Your task to perform on an android device: Restore the deleted Riviera Maya snapshot from the trash in the Google Drive app.
Image 0: 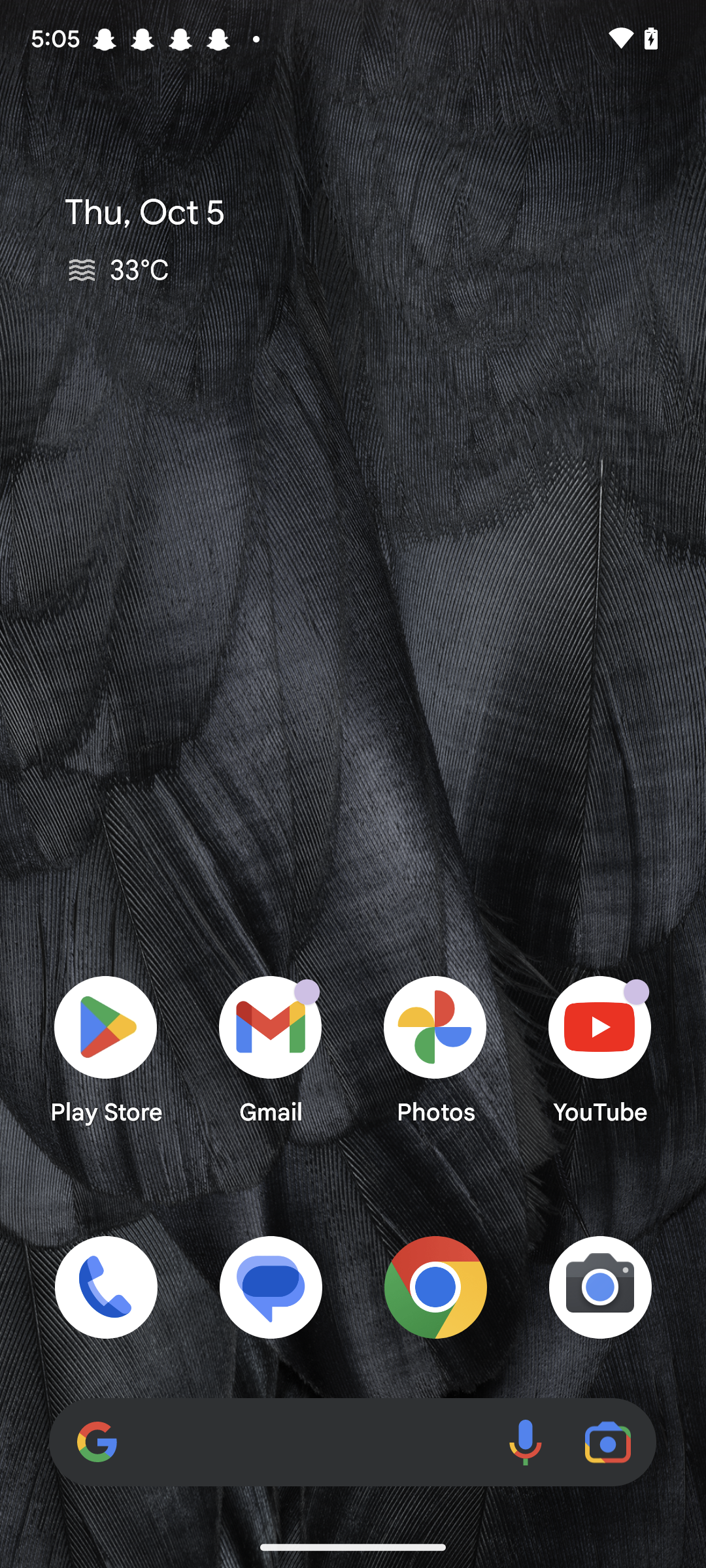
Open the Google Drive app.
Step 0: open app "Drive"
Image 1: 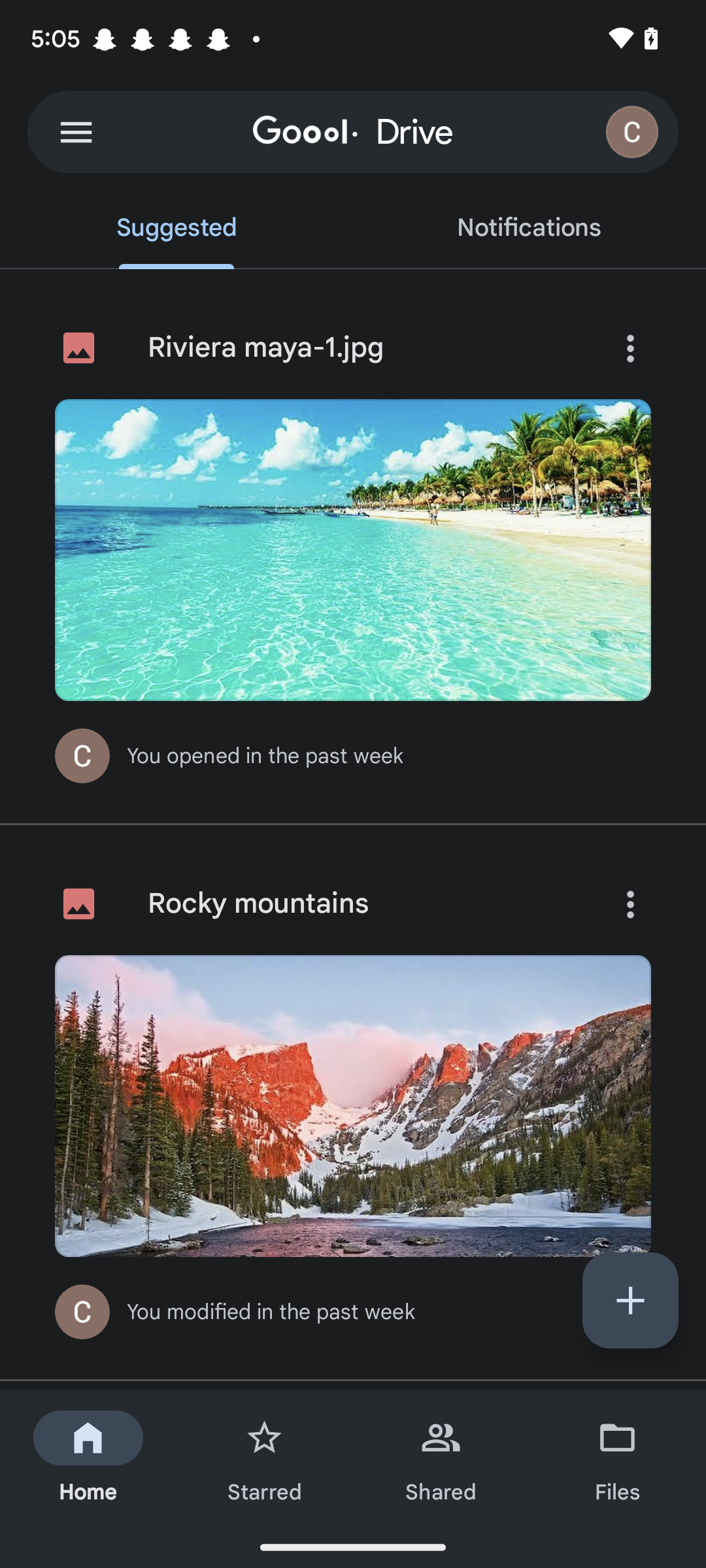
Click on the menu icon at the top left corner of the screen
Step 1: click (76, 131)
Image 2: 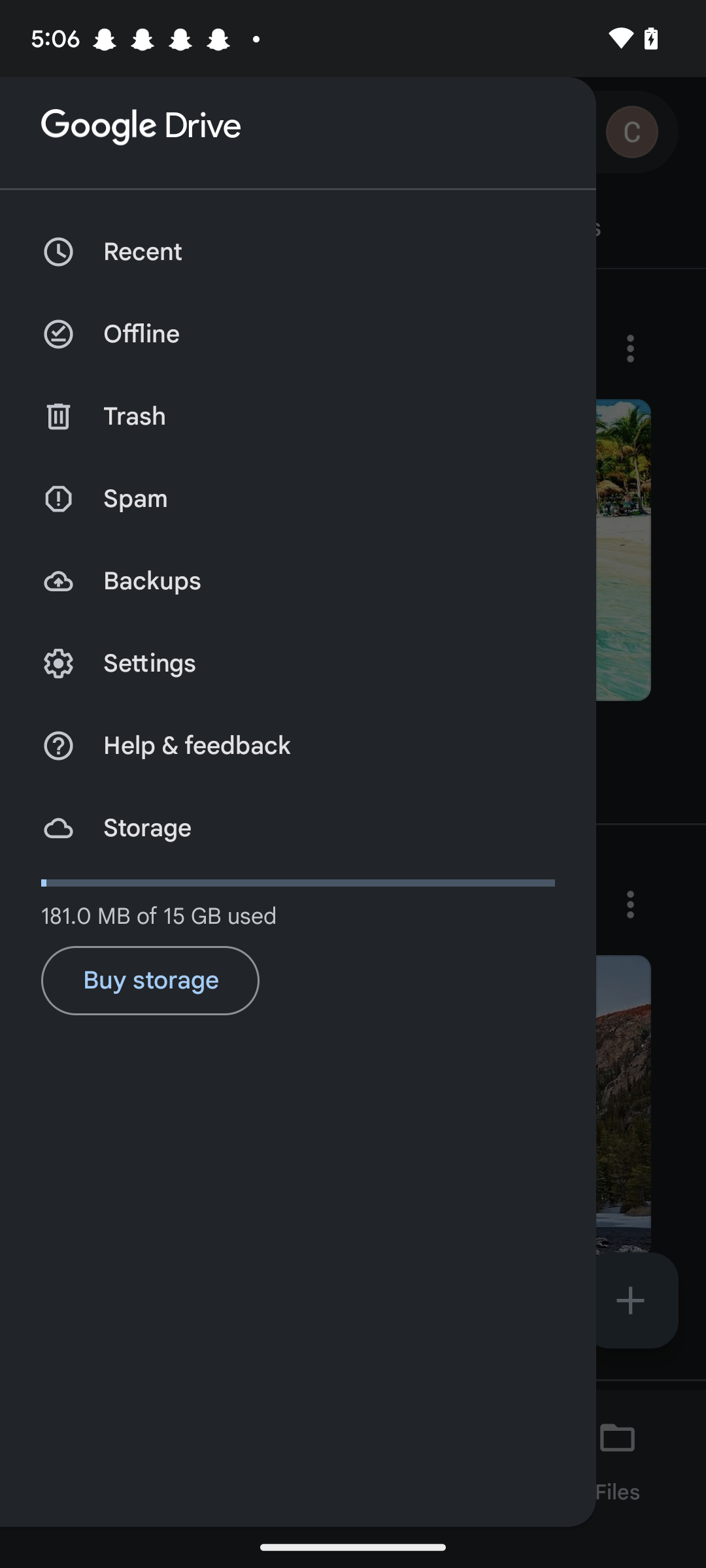
Click on the third option on the left side of the screen.
Step 2: click (135, 416)
Image 3: 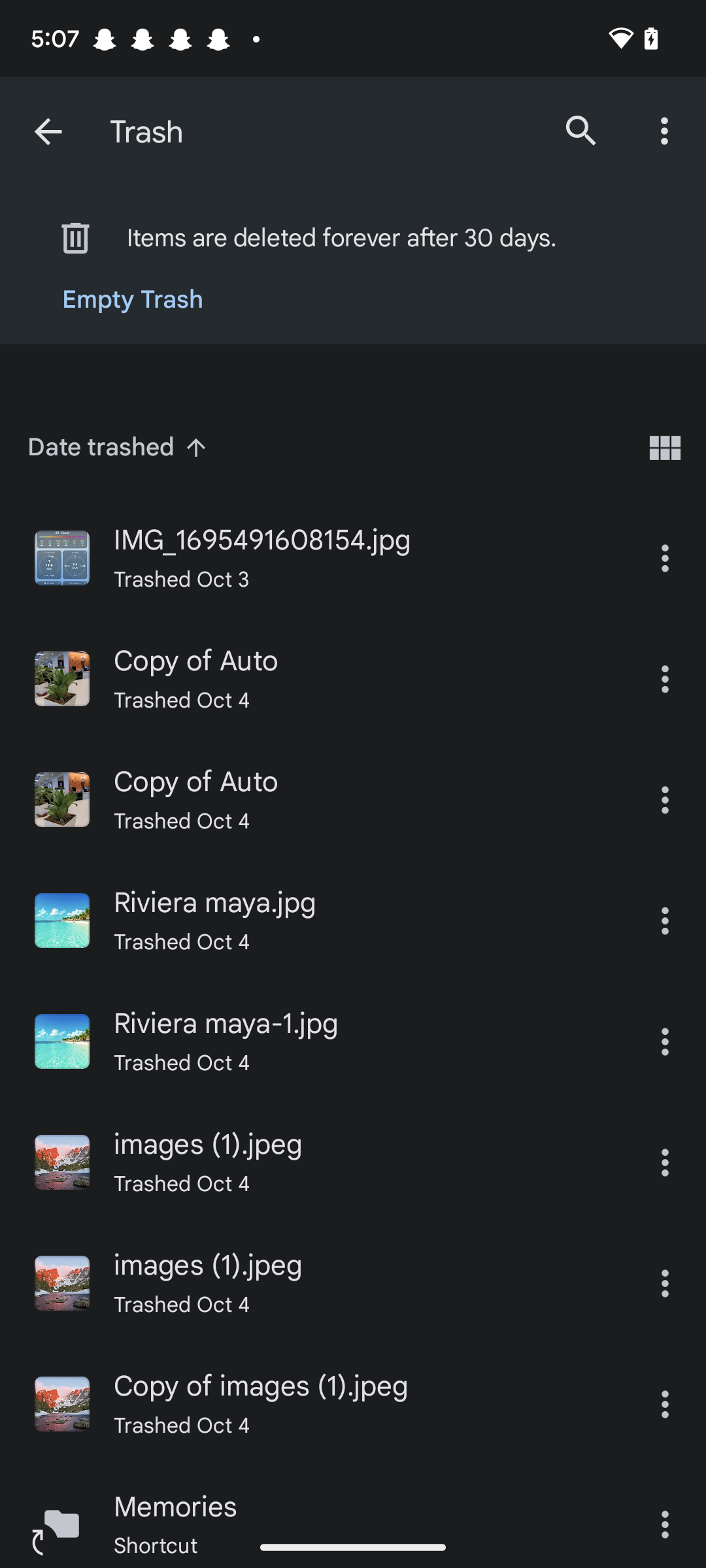
Click on the fourth ellipsis icon on the right side of the screen.
Step 3: click (664, 921)
Image 4: 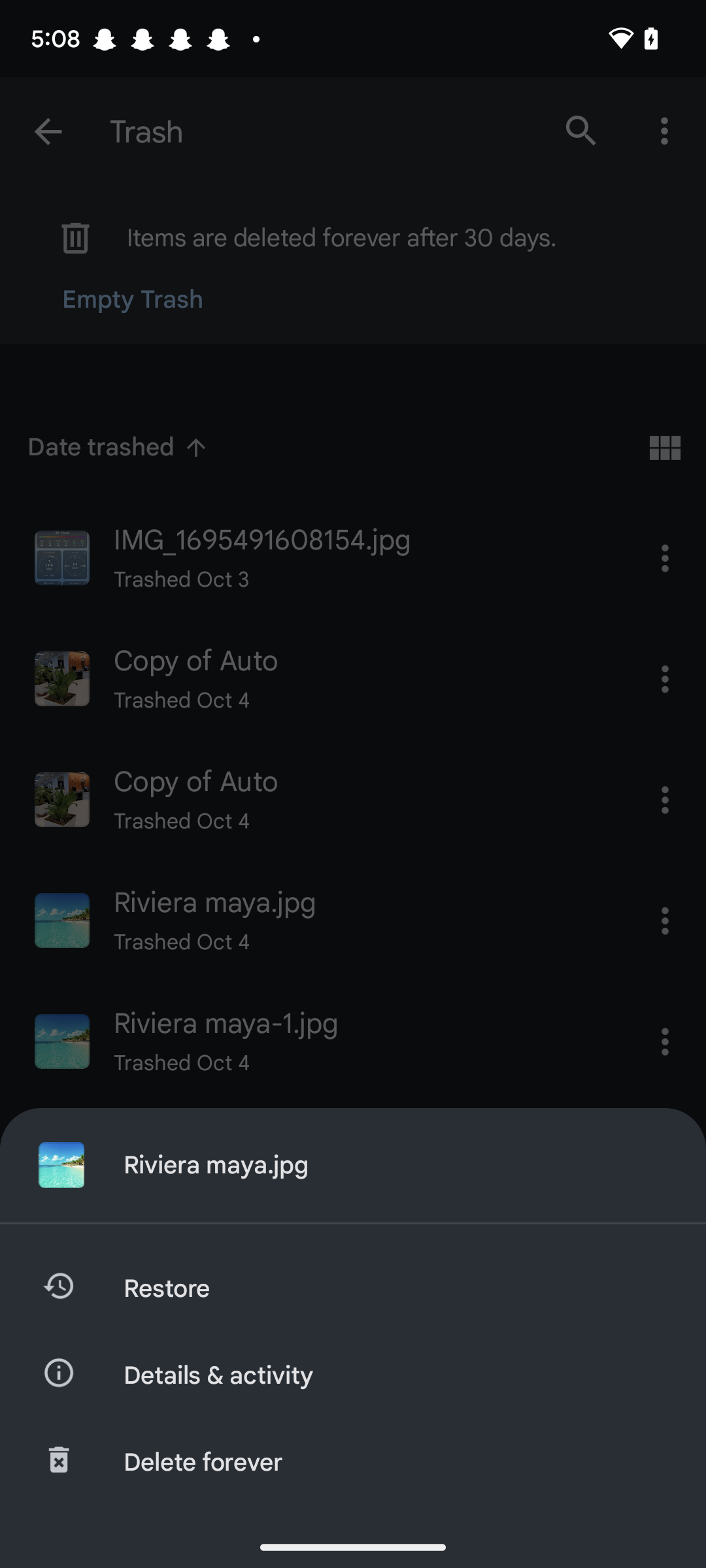
Click on Restore on the left side of the screen.
Step 4: click (394, 1288)